Your task to perform on an android device: I forgot to add my friend Natalie Larson's Gmail ID to the "Employment Fair" event, so edit my event and add her ID: natalie.larson1998@gmail.com.
Image 0: 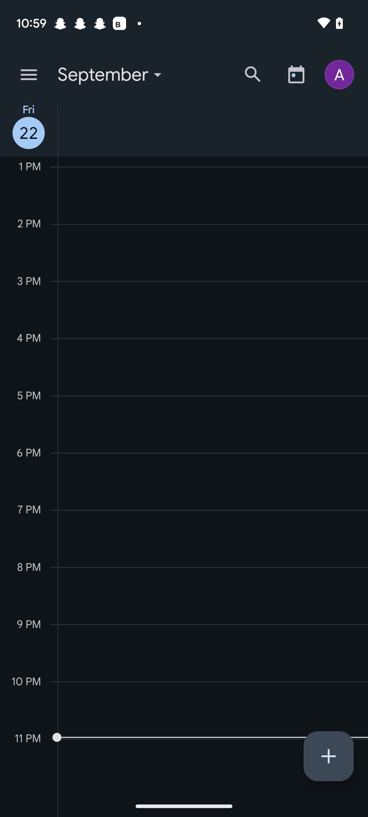
click on the Three lines at the top left corner.
Step 0: click (29, 75)
Image 1: 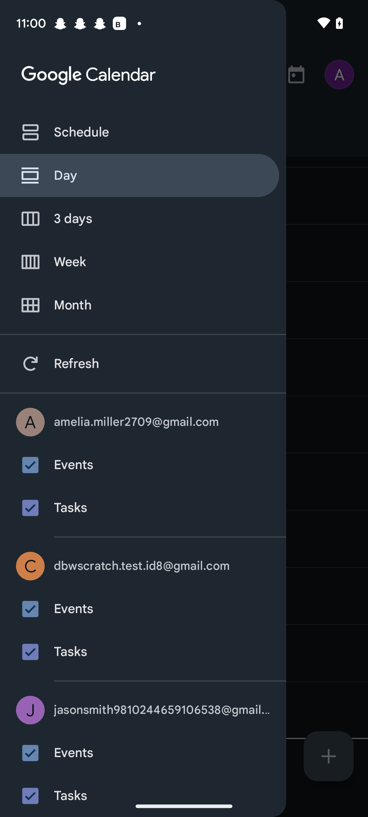
Select the first option Schedule.
Step 1: click (143, 132)
Image 2: 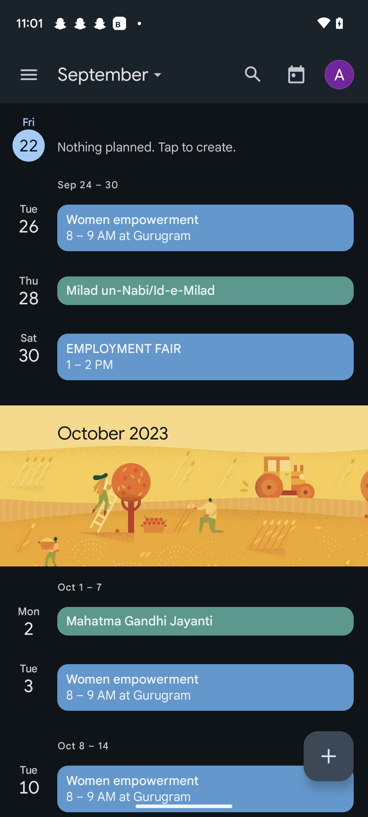
Click on the Event "EMPLOYMENT FAIR"
Step 2: click (205, 357)
Image 3: 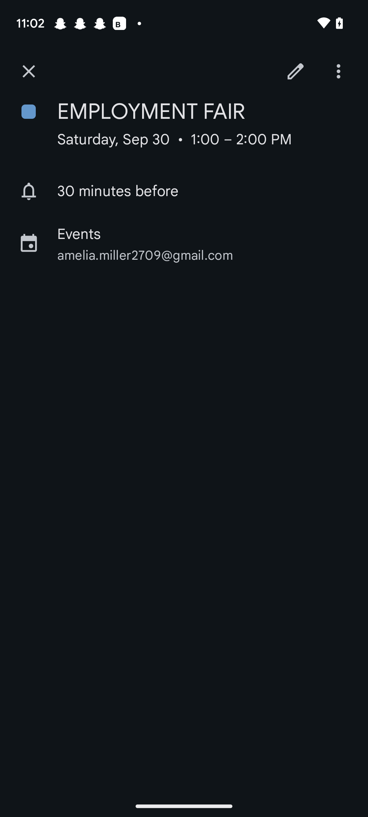
click on the Pen Icon at the top right .
Step 3: click (295, 71)
Image 4: 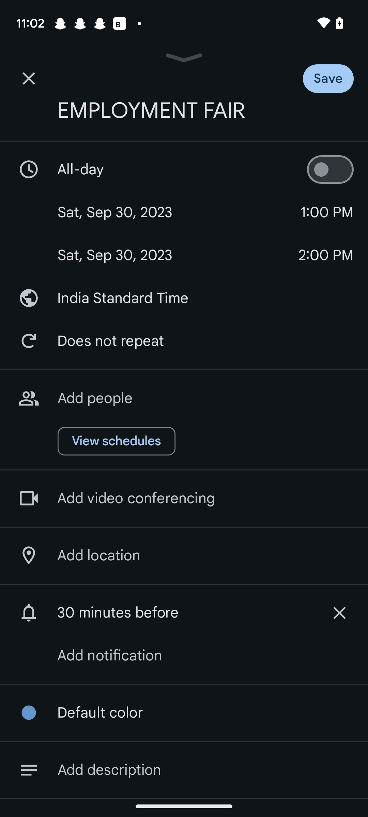
Click on the Tab "Add People".
Step 4: click (184, 398)
Image 5: 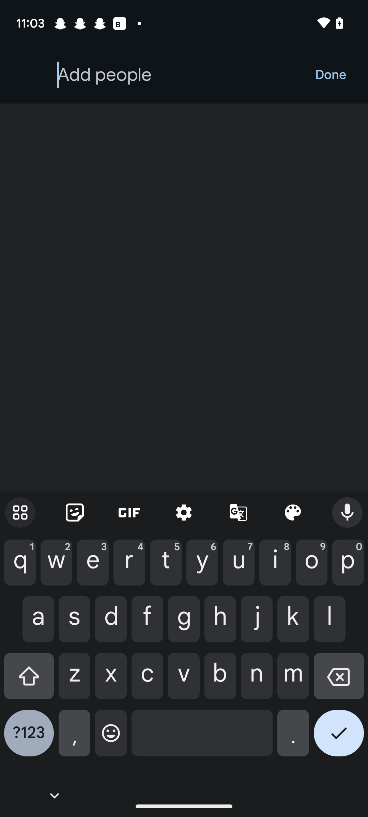
Type Id-natalie.larson1998@gmail.com in the Input box at the top.
Step 5: type "natalie.larson1998@gmail.com"
Image 6: 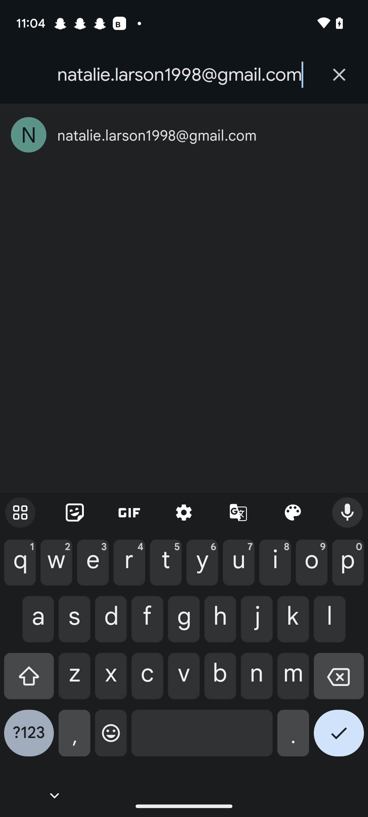
select the id.
Step 6: click (157, 135)
Image 7: 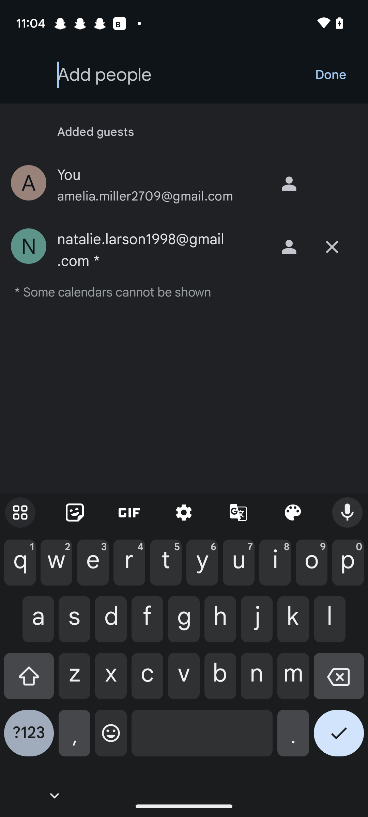
click on Done at the  top right corner.
Step 7: click (331, 75)
Image 8: 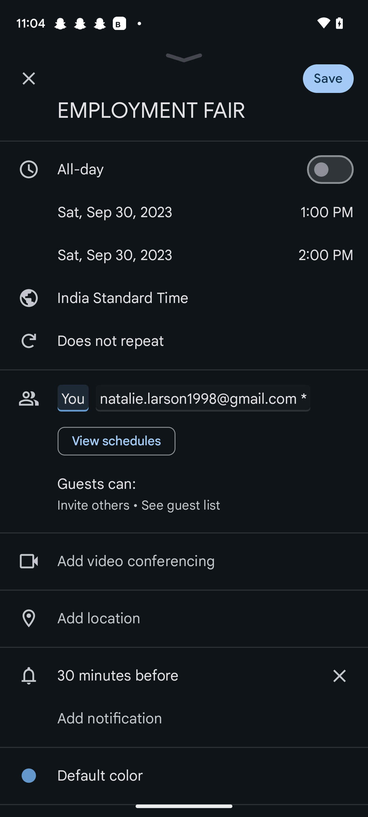
click on the Save at the top right corner.
Step 8: click (343, 74)
Image 9: 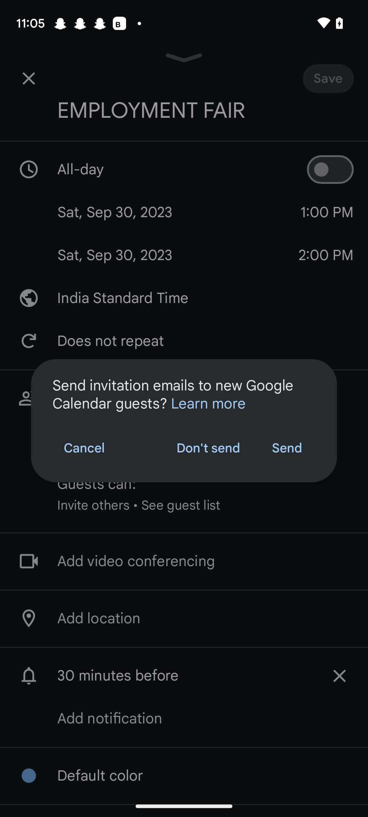
click on the send.
Step 9: click (287, 448)